Your task to perform on an android device: I want to export all of my contacts to phone's storage.
Image 0: 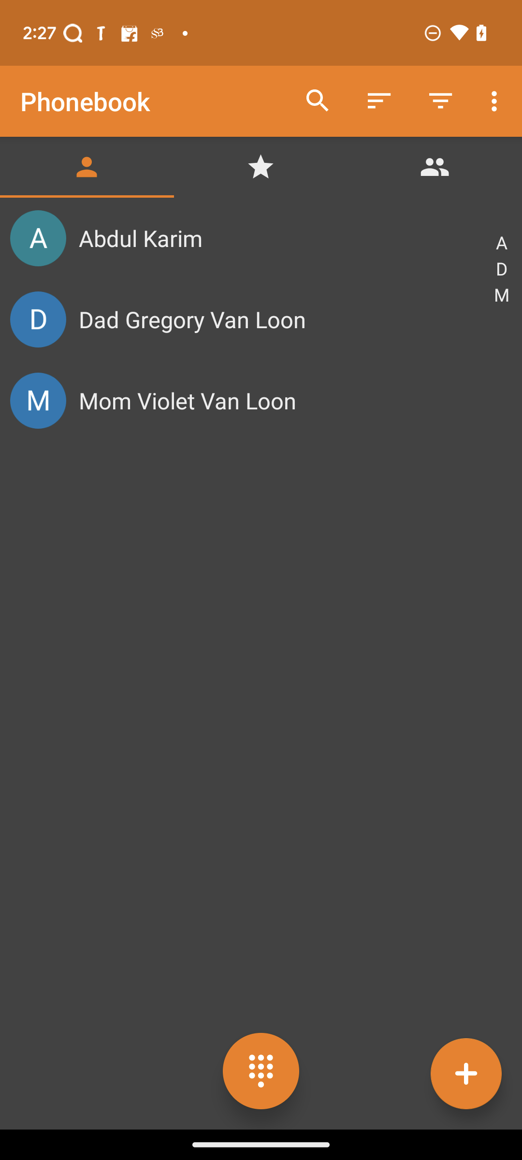
Click on the three dot menu button on the top right side of the screen.
Step 0: click (496, 101)
Image 1: 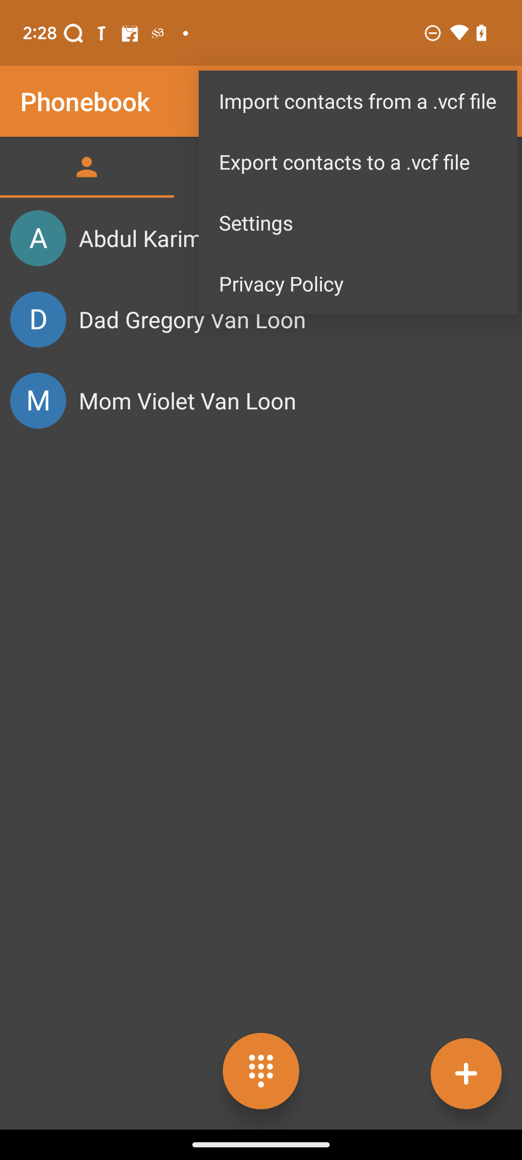
Click on the Export contacts to a .vcf file option.
Step 1: click (358, 161)
Image 2: 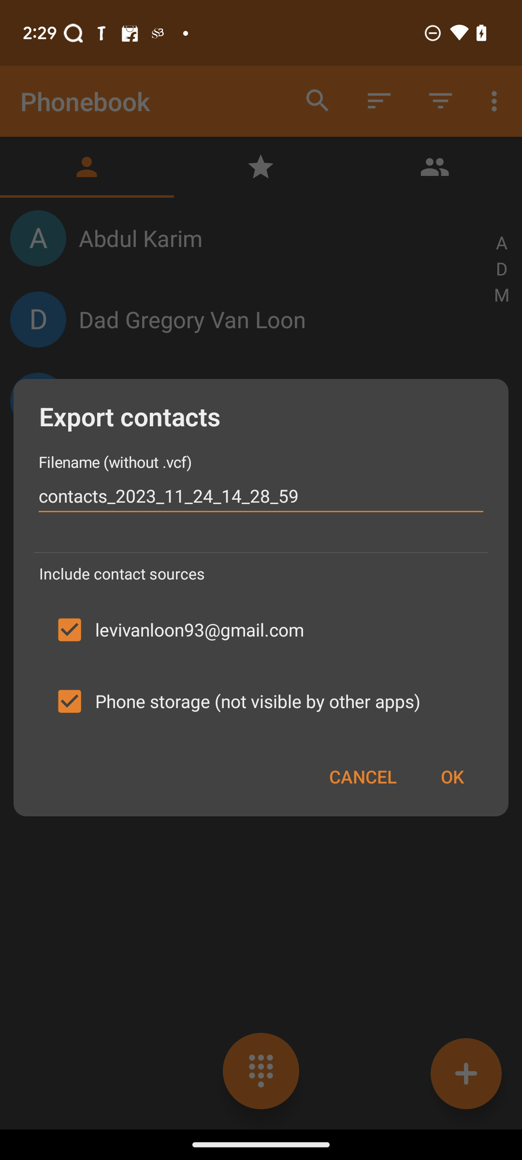
Click on the ok button.
Step 2: click (452, 776)
Image 3: 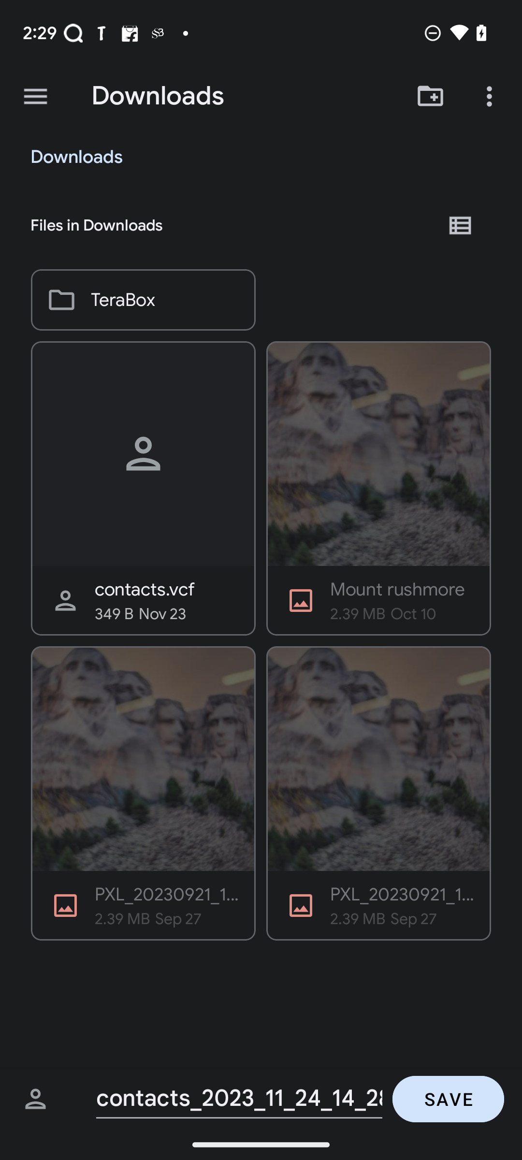
Click on the Save button on the bottom right side of the screen.
Step 3: click (448, 1099)